Your task to perform on an android device: I want to search for my wife's contact information, so search for the contact Clara Wagner in the Contacts app.
Image 0: 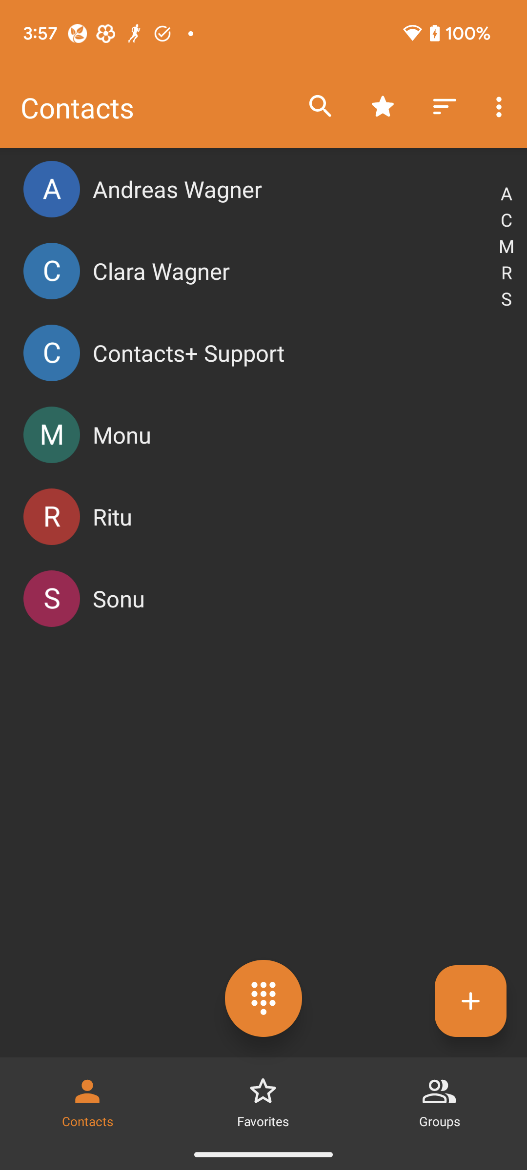
Click on the search icon at the top of the screen to search for the contact.
Step 0: click (321, 106)
Image 1: 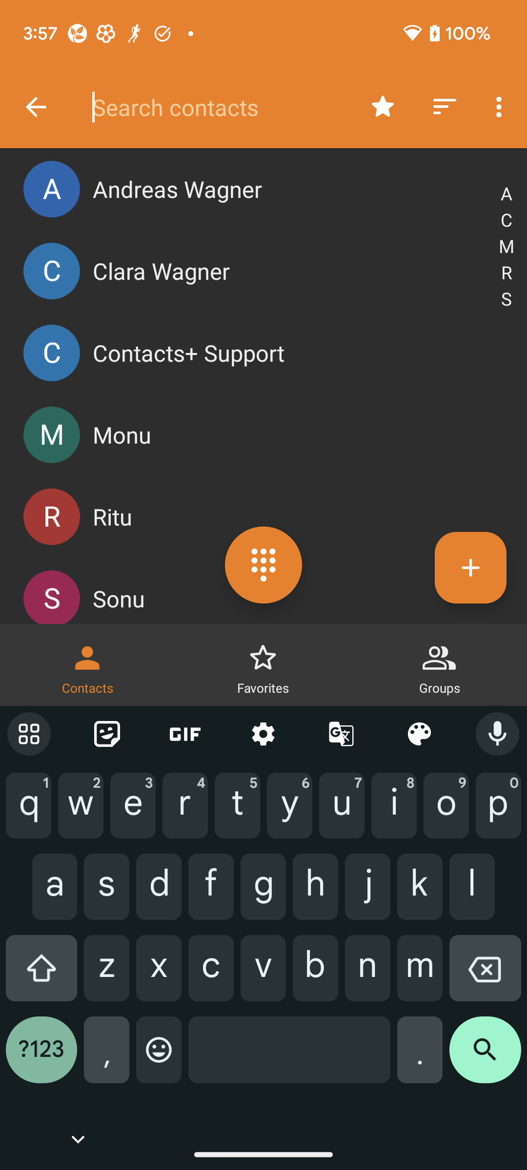
Type Clara Wagner in the search bar to search for the contact.
Step 1: type "Clara Wagner"